Your task to perform on an android device: I will view the weather history to keep myself updated about the weather.
Image 0: 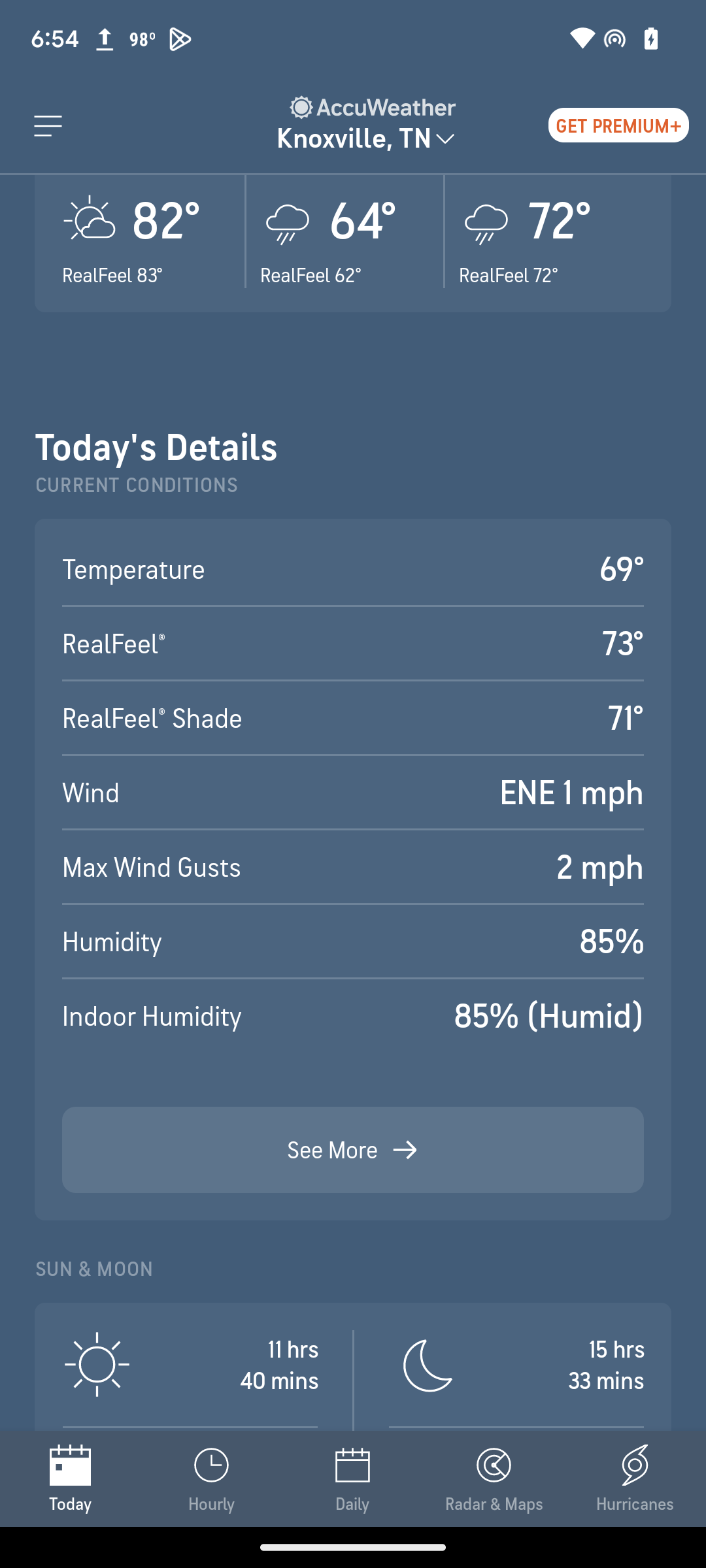
Click on see more to view the history.
Step 0: click (332, 1150)
Image 1: 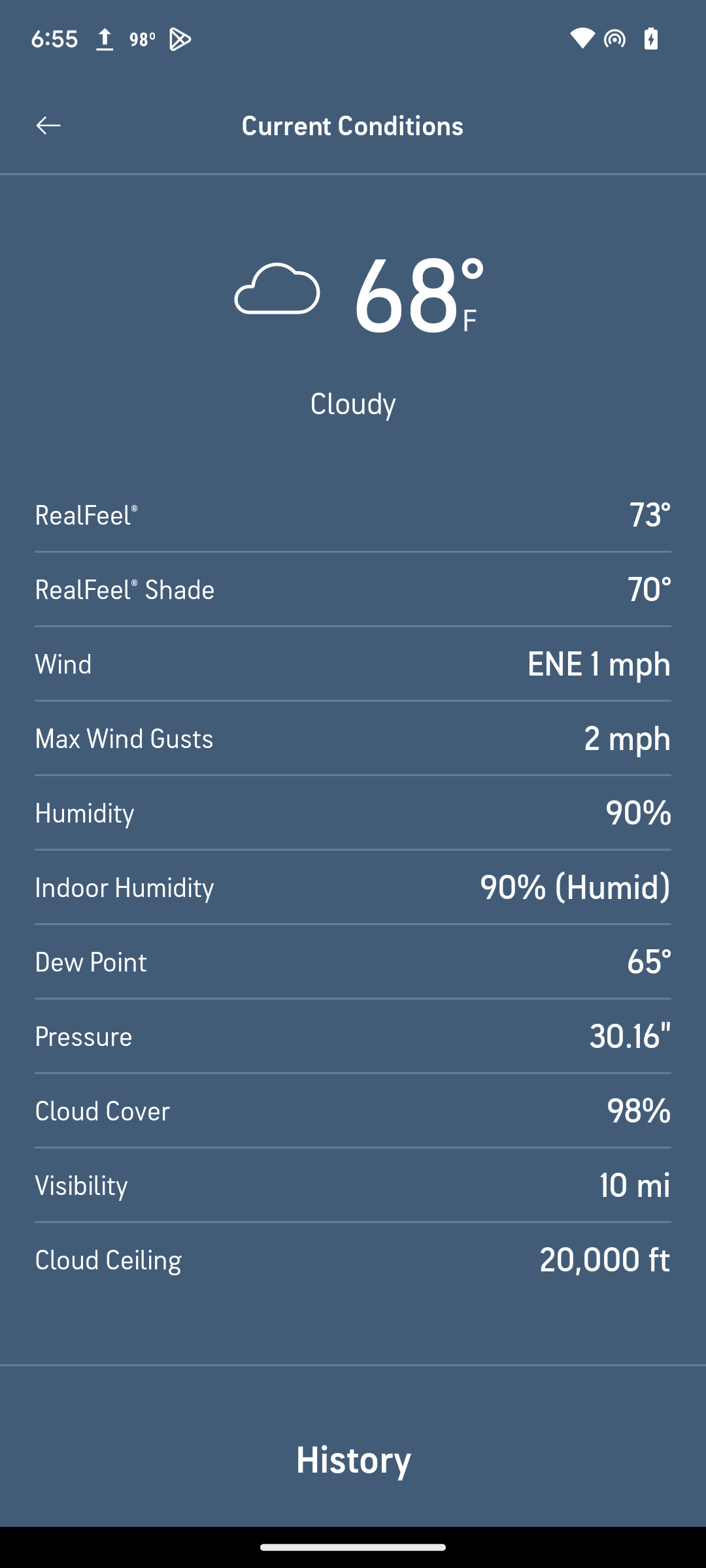
Swipe up to see the history.
Step 1: scroll down